Your task to perform on an android device: I want to edit a recent photo from my gallery and add the honey filter on it. 
Image 0: 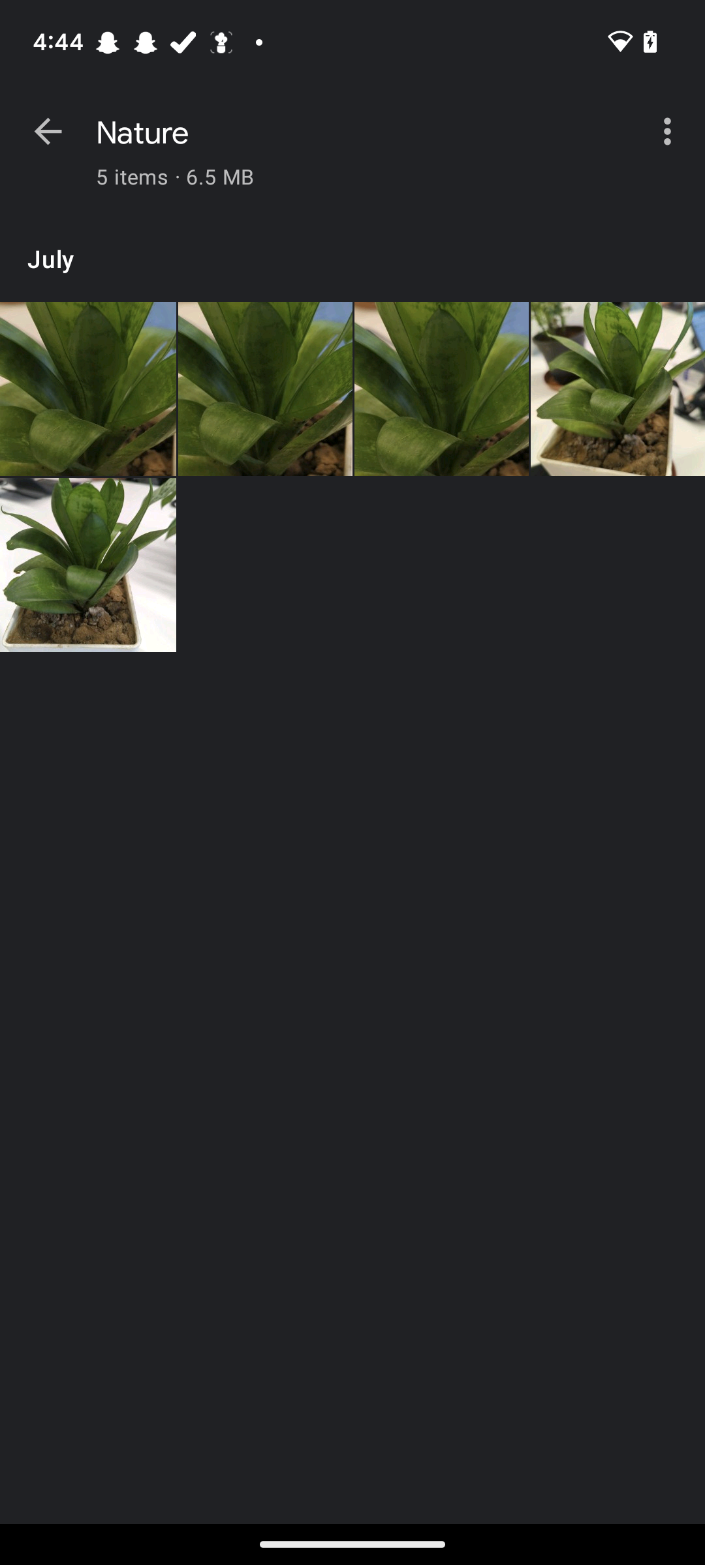
Go back to the previous screen
Step 0: press back button
Image 2: 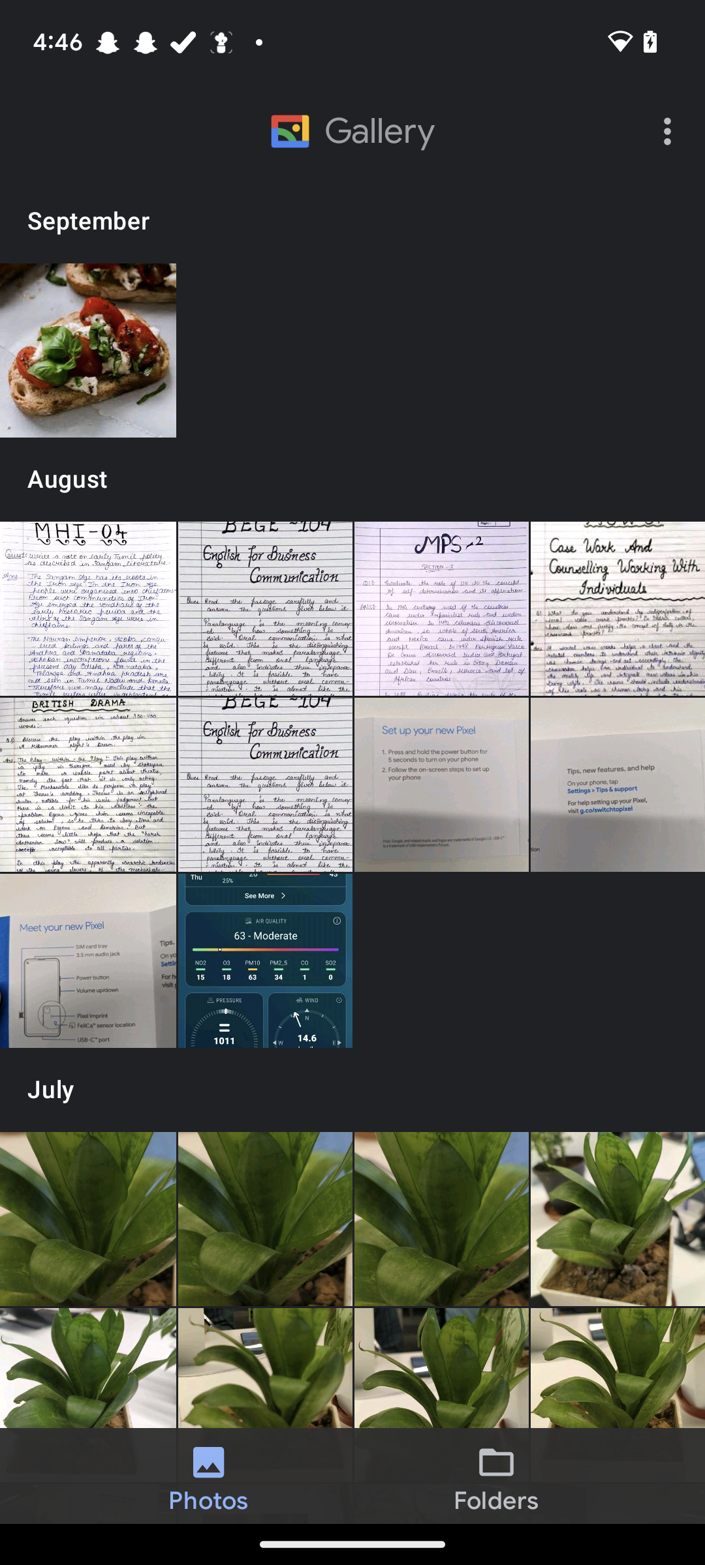
Click on the first image of the september
Step 2: click (88, 350)
Image 3: 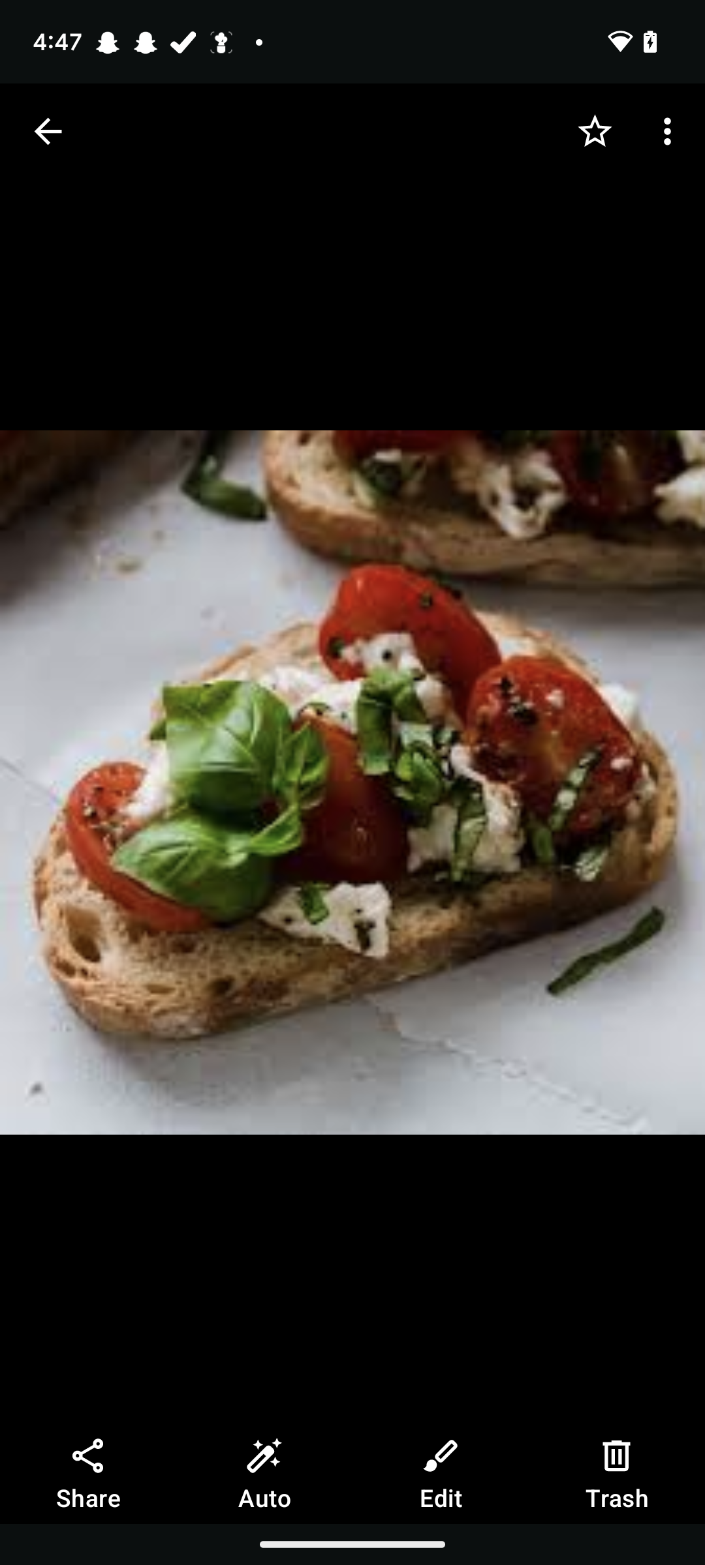
Click on the edit option at the bottom of the screen
Step 3: click (441, 1476)
Image 4: 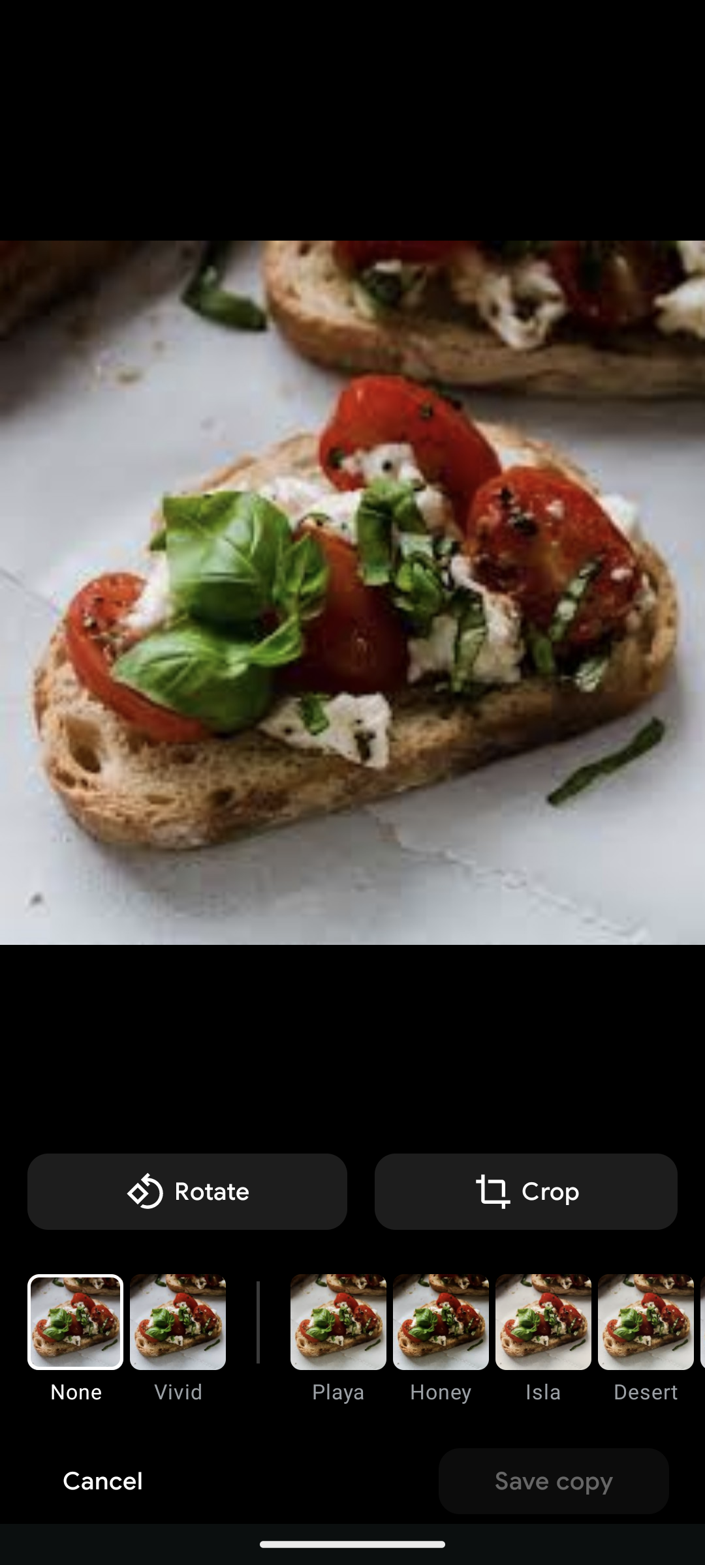
Click on the honey filter option 
Step 4: click (441, 1322)
Image 5: 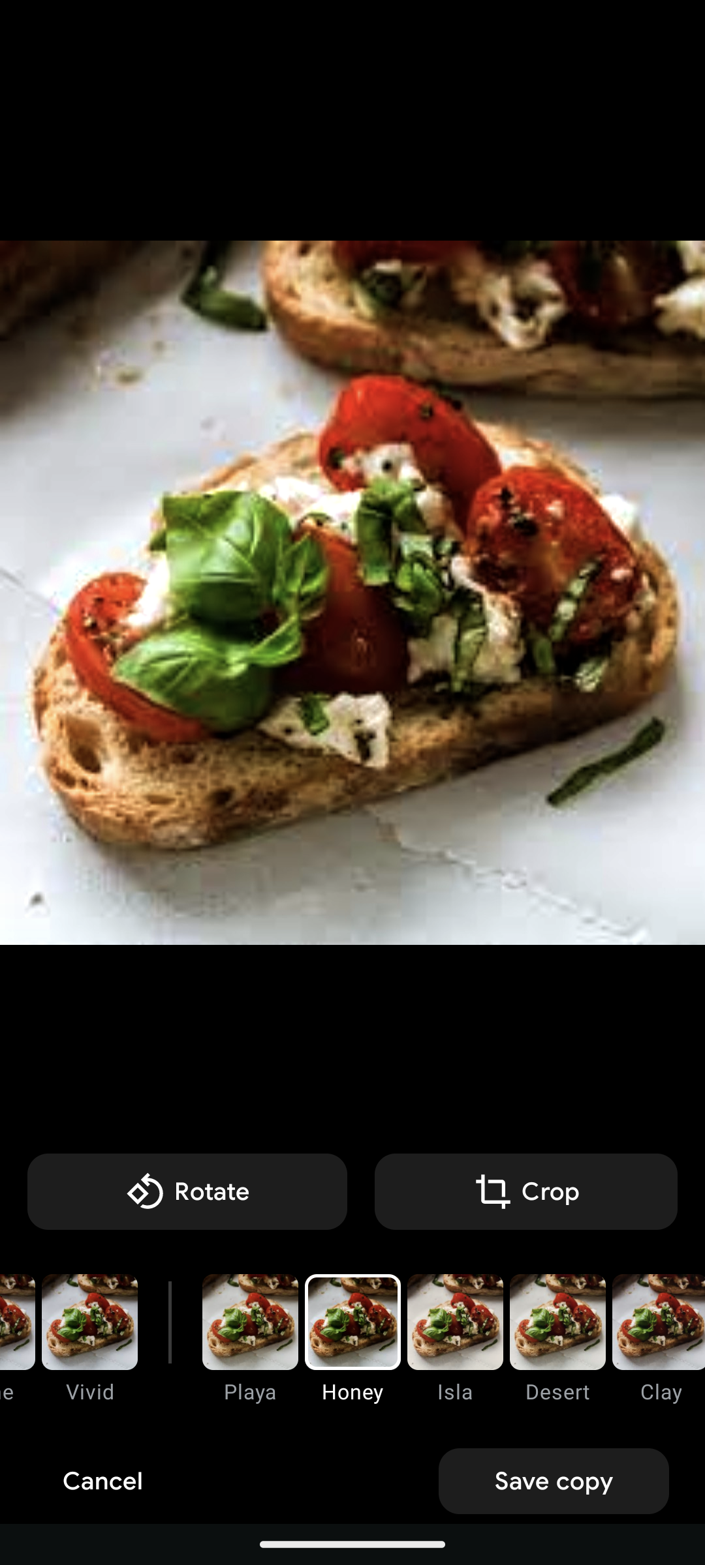
Click on the save copy button at the bottom right corner of the screen
Step 5: click (554, 1481)